Your task to perform on an android device: View the journey from the Salvador Airport to the Catussaba Suites Resort with the MakeMyTrip app.
Image 0: 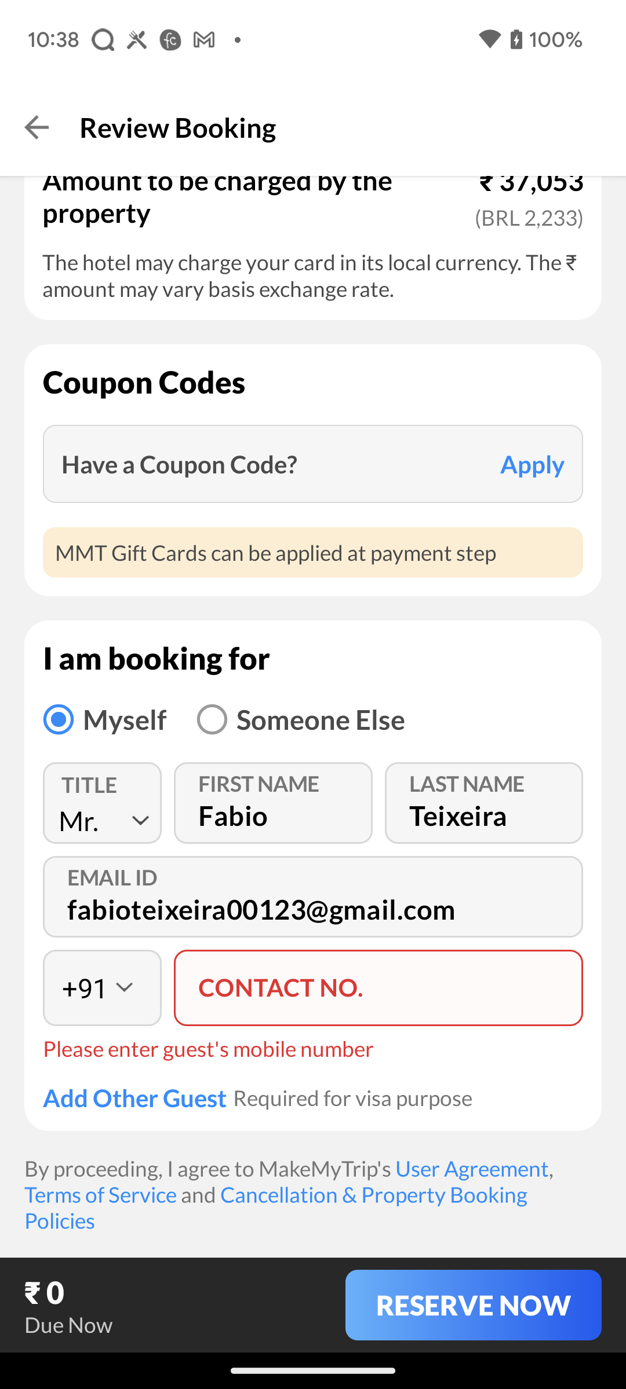
Go back to the previous page
Step 0: press back button
Image 1: 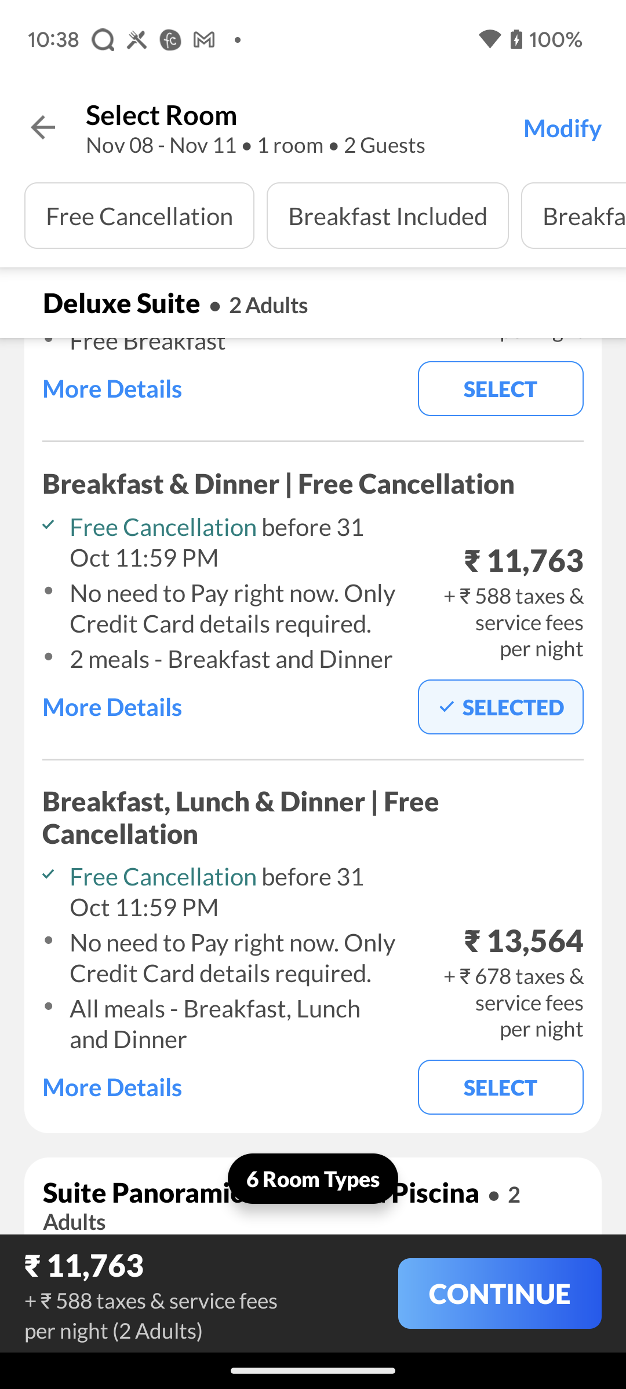
Go back to the previous page
Step 1: press back button
Image 2: 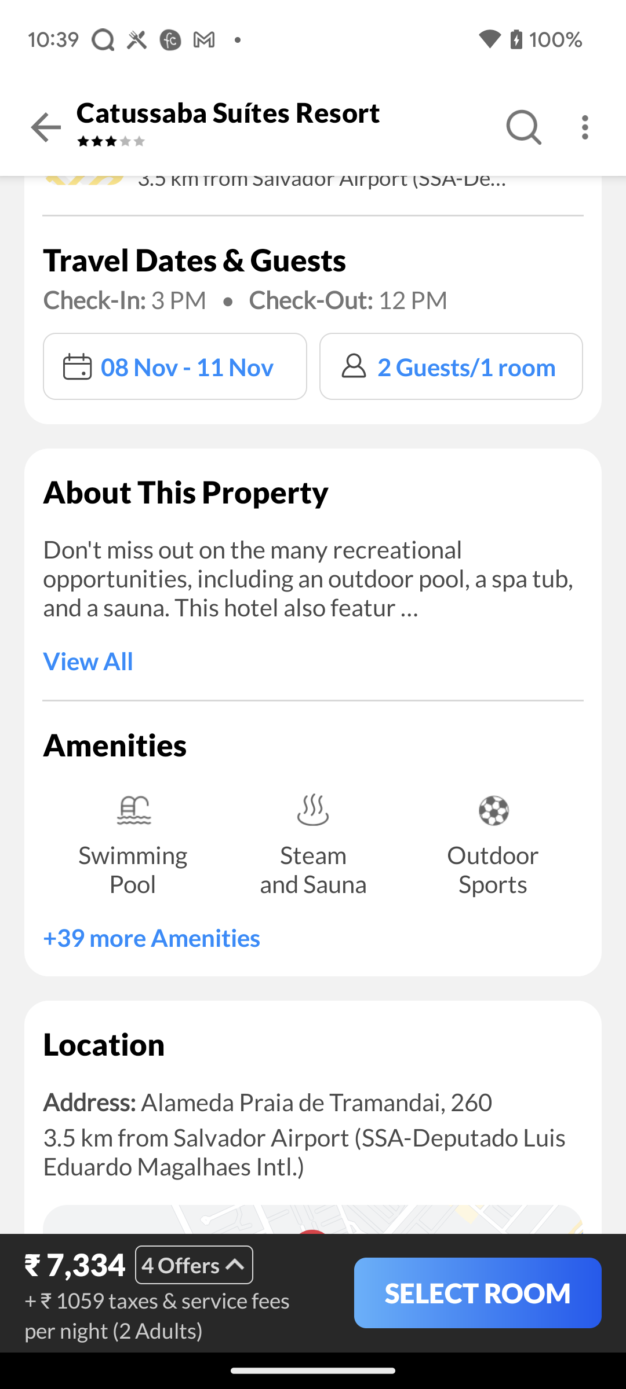
swipe up
Step 2: scroll down
Image 3: 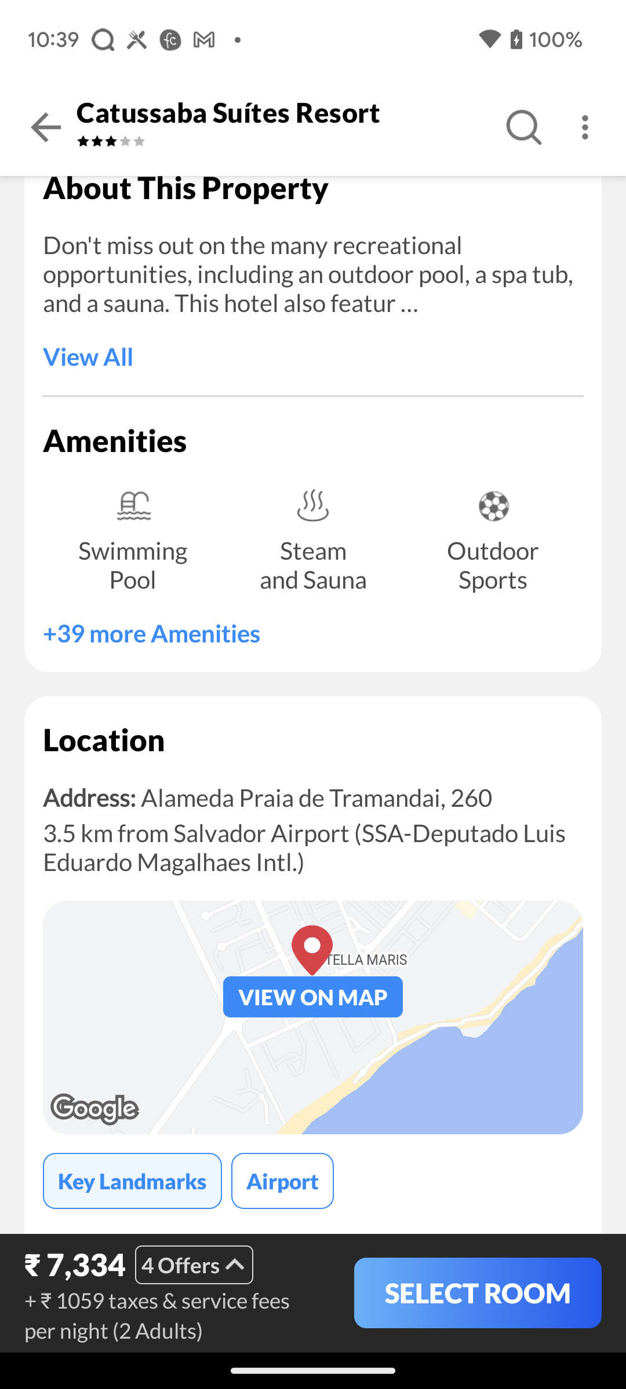
Click on VIEW ON MAP
Step 3: click (313, 1017)
Image 4: 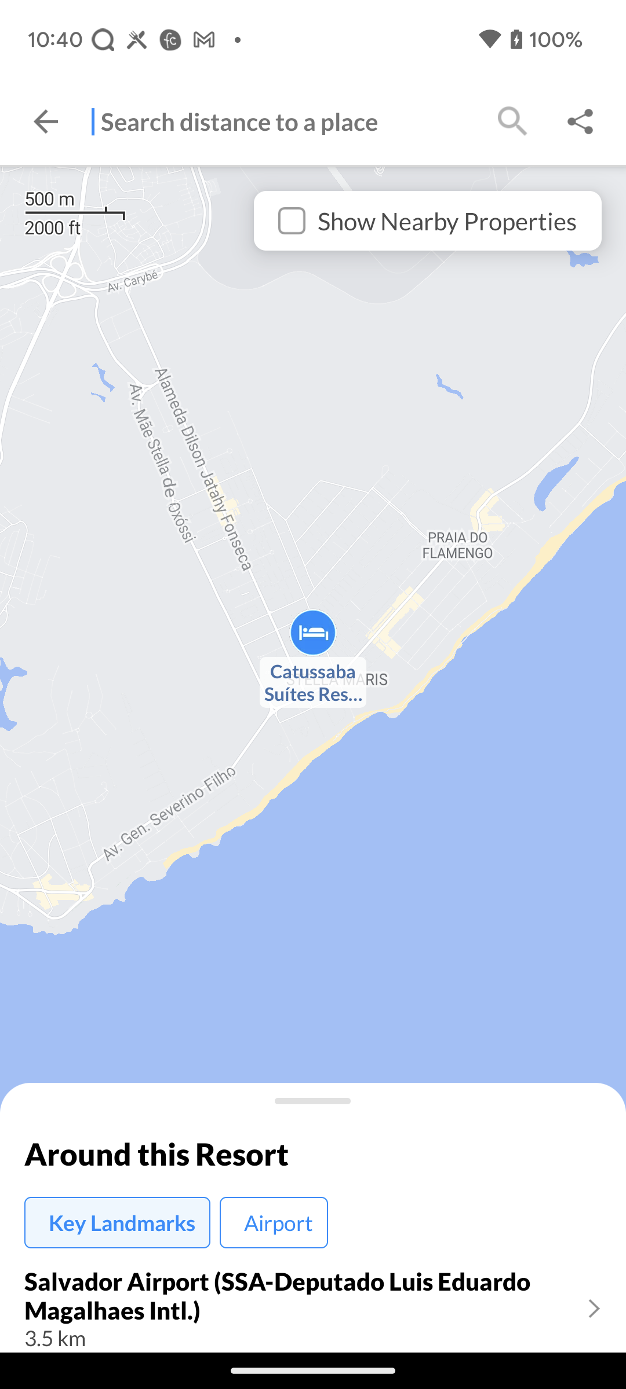
Click on Salvador Airport at the bottom of the screen
Step 4: click (300, 1296)